Your task to perform on an android device: I liked this product so let me add it to my shopping cart for future reference.
Image 0: 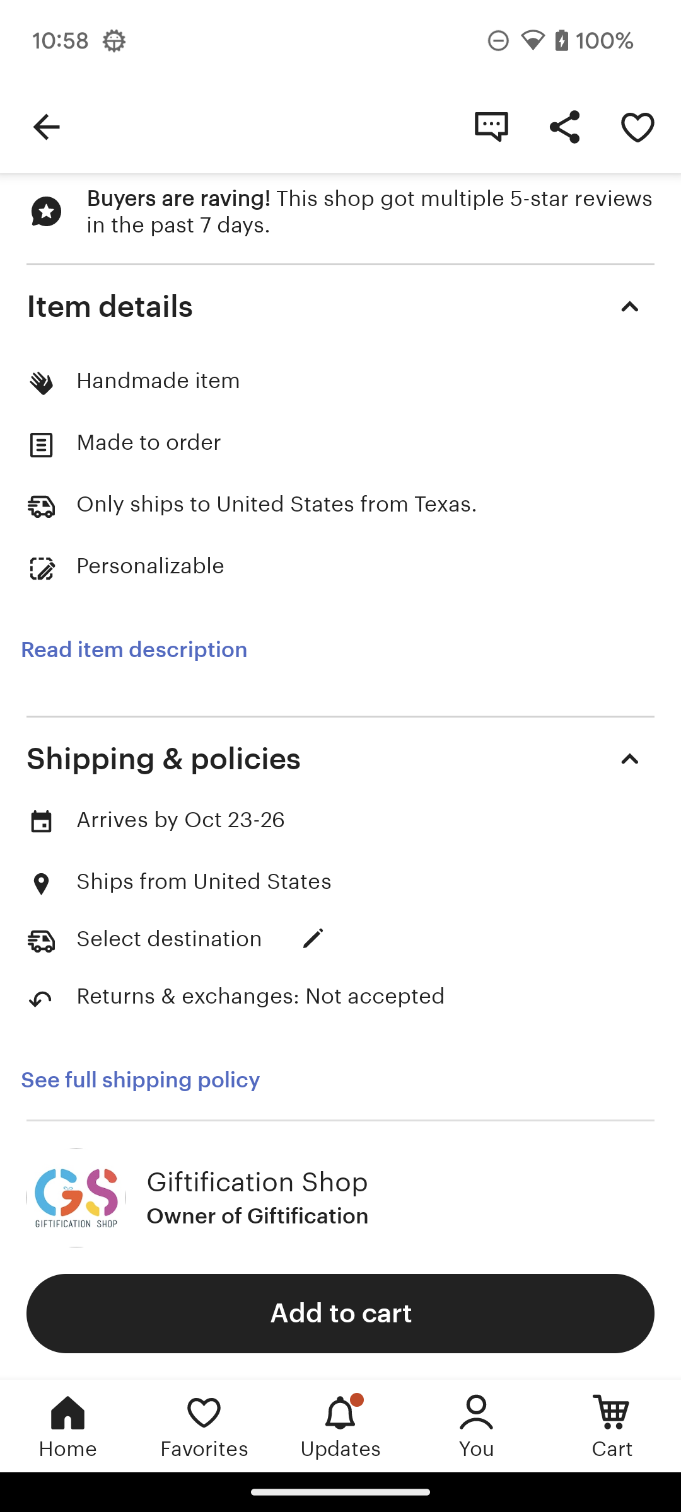
Click on add to cart button on the bottom of the screen.
Step 0: click (340, 1313)
Image 1: 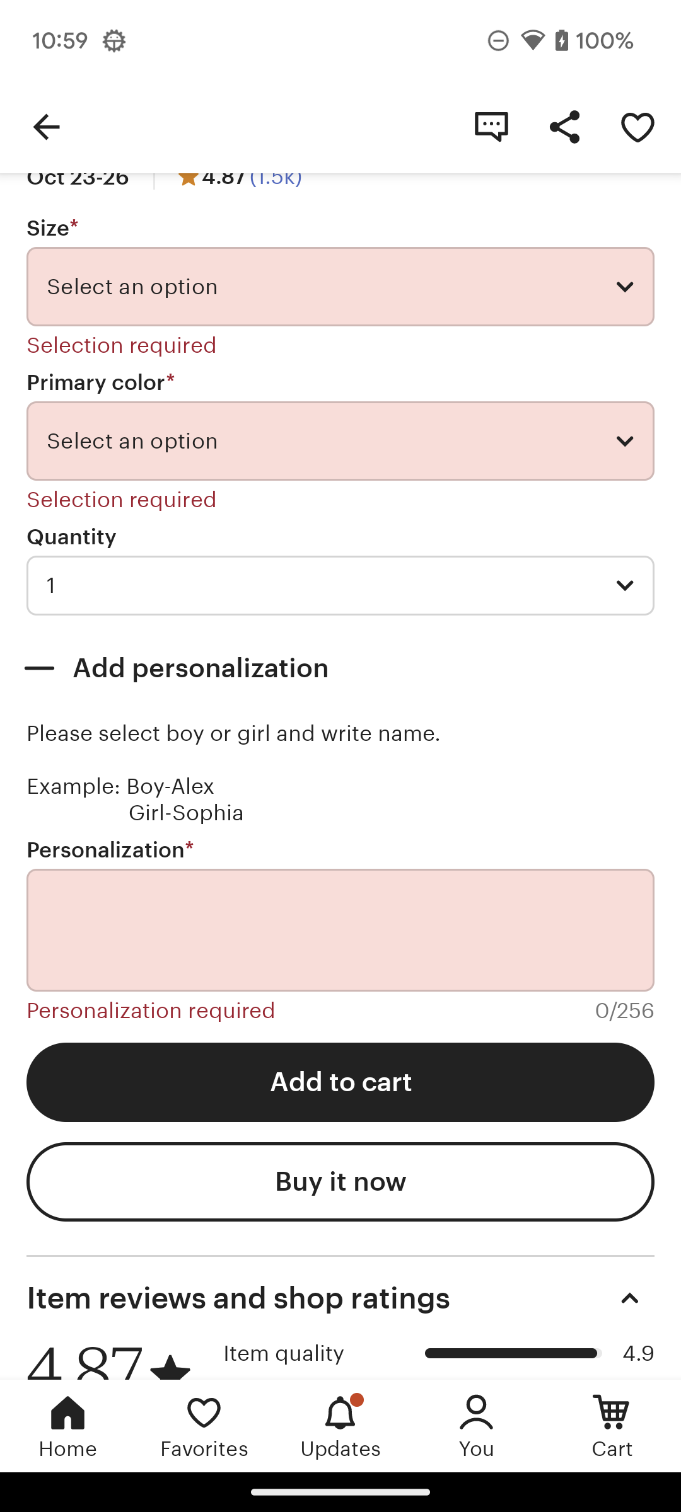
Click on size button.
Step 1: click (340, 286)
Image 3: 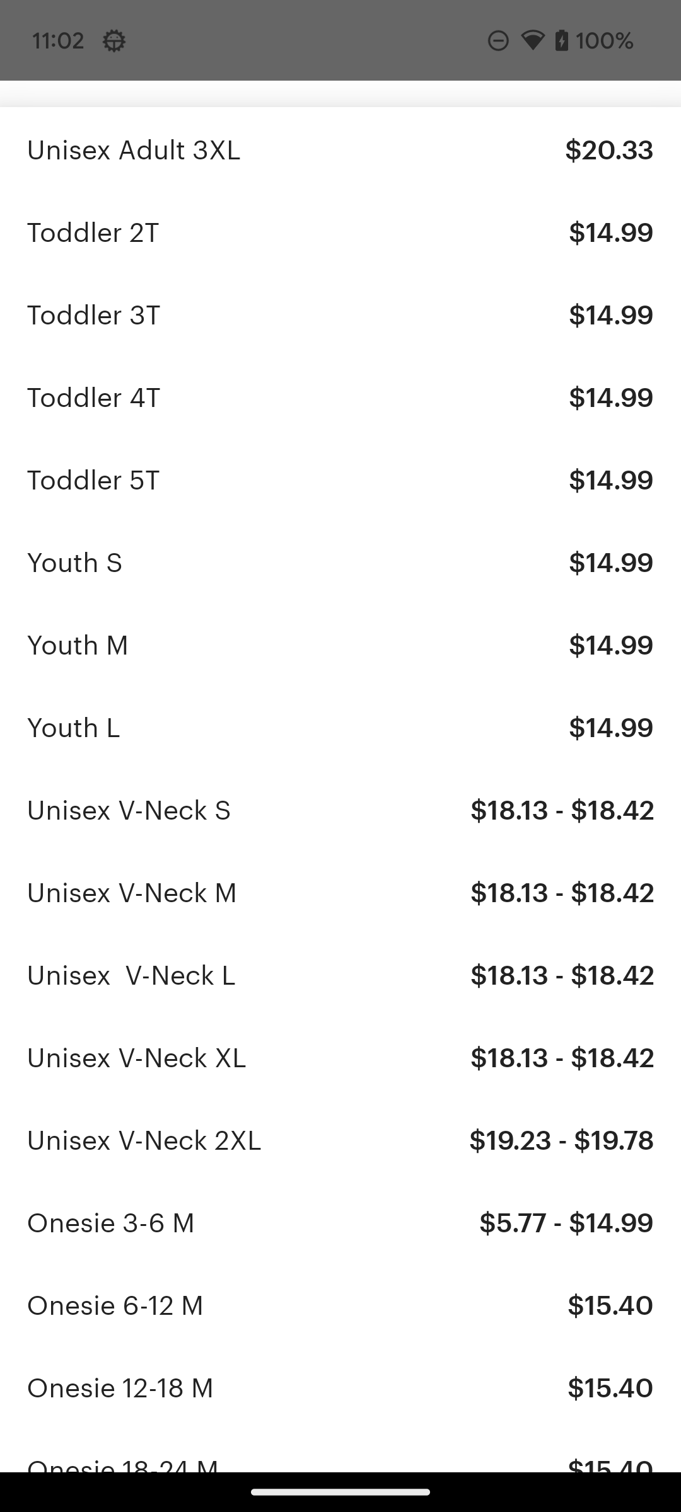
Scroll up to view more sizes.
Step 3: scroll down
Image 5: 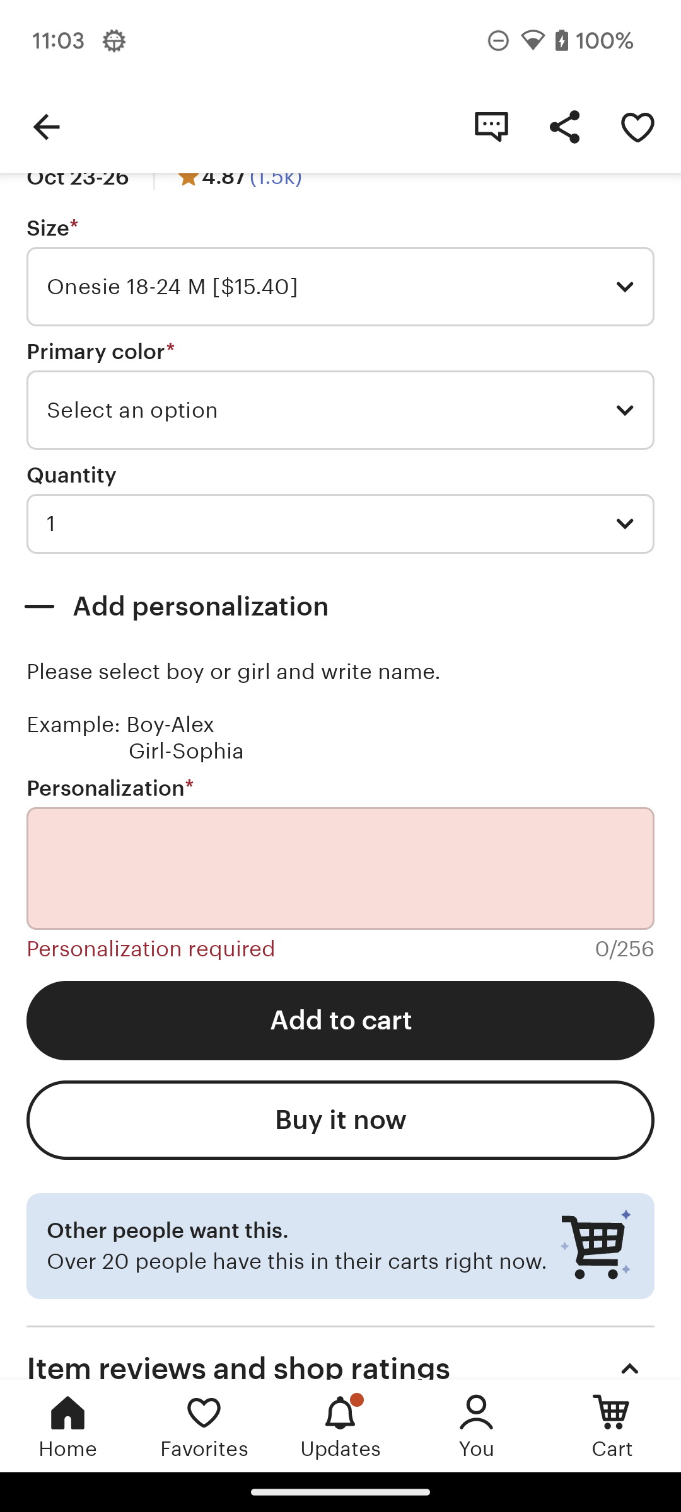
Click on primary color selection option.
Step 5: click (340, 410)
Image 6: 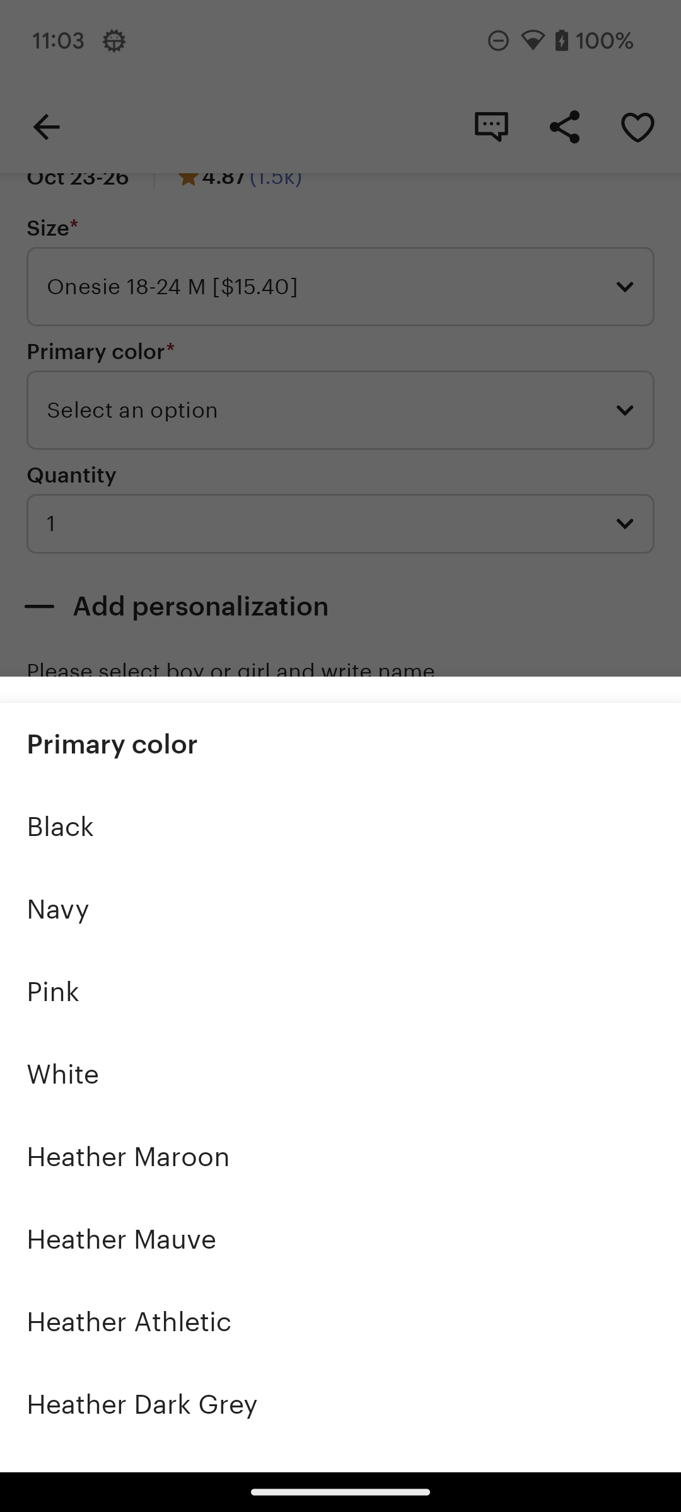
Click on White to select it.
Step 6: click (340, 1074)
Image 7: 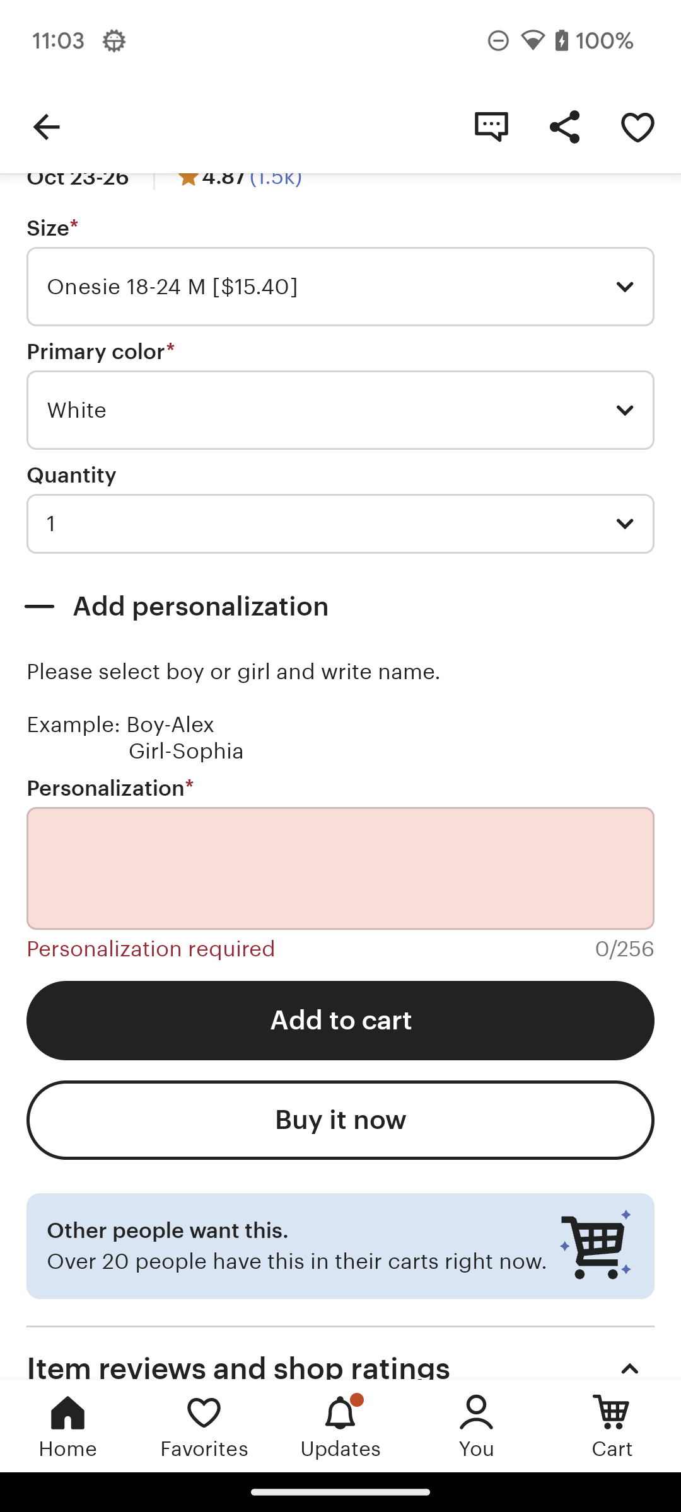
Click on Personalization option's text box.
Step 7: click (340, 868)
Image 8: 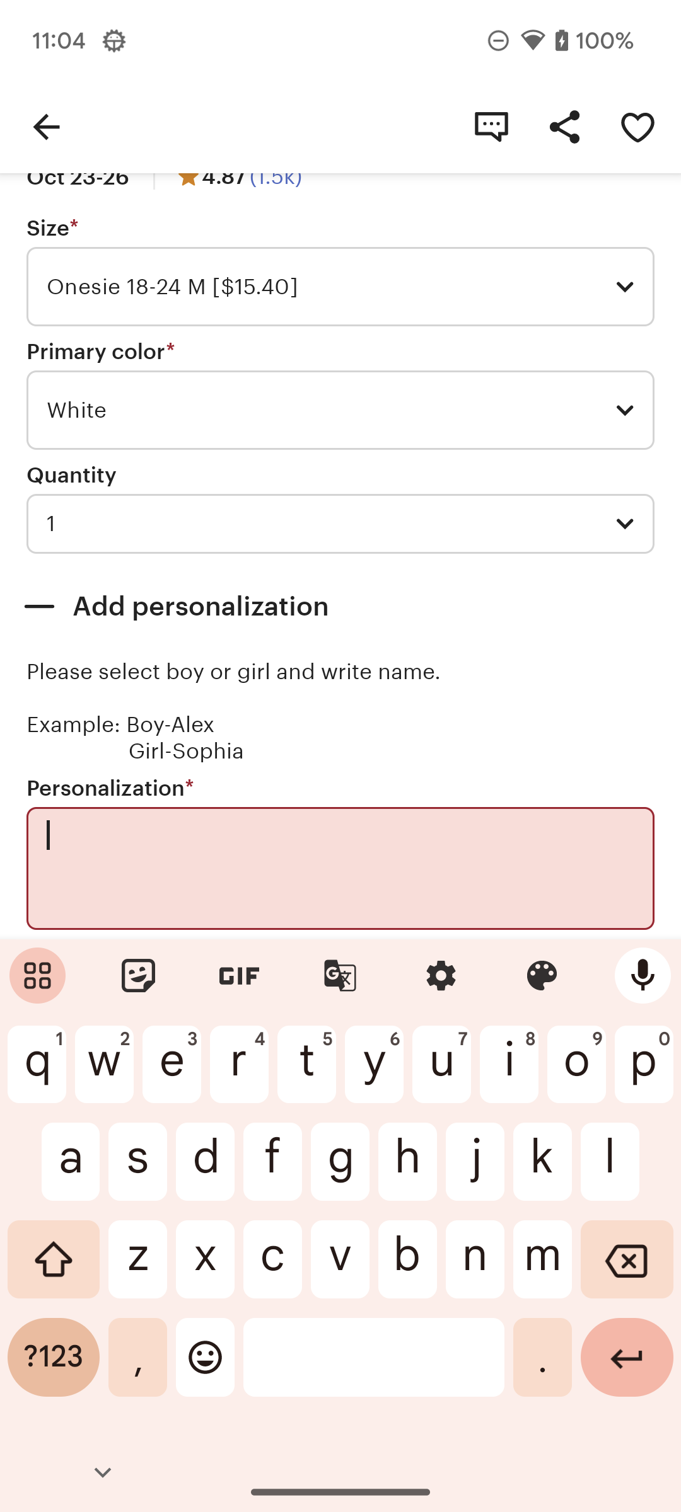
Type Dad Love's you.
Step 8: type "Dad Love's You."
Image 9: 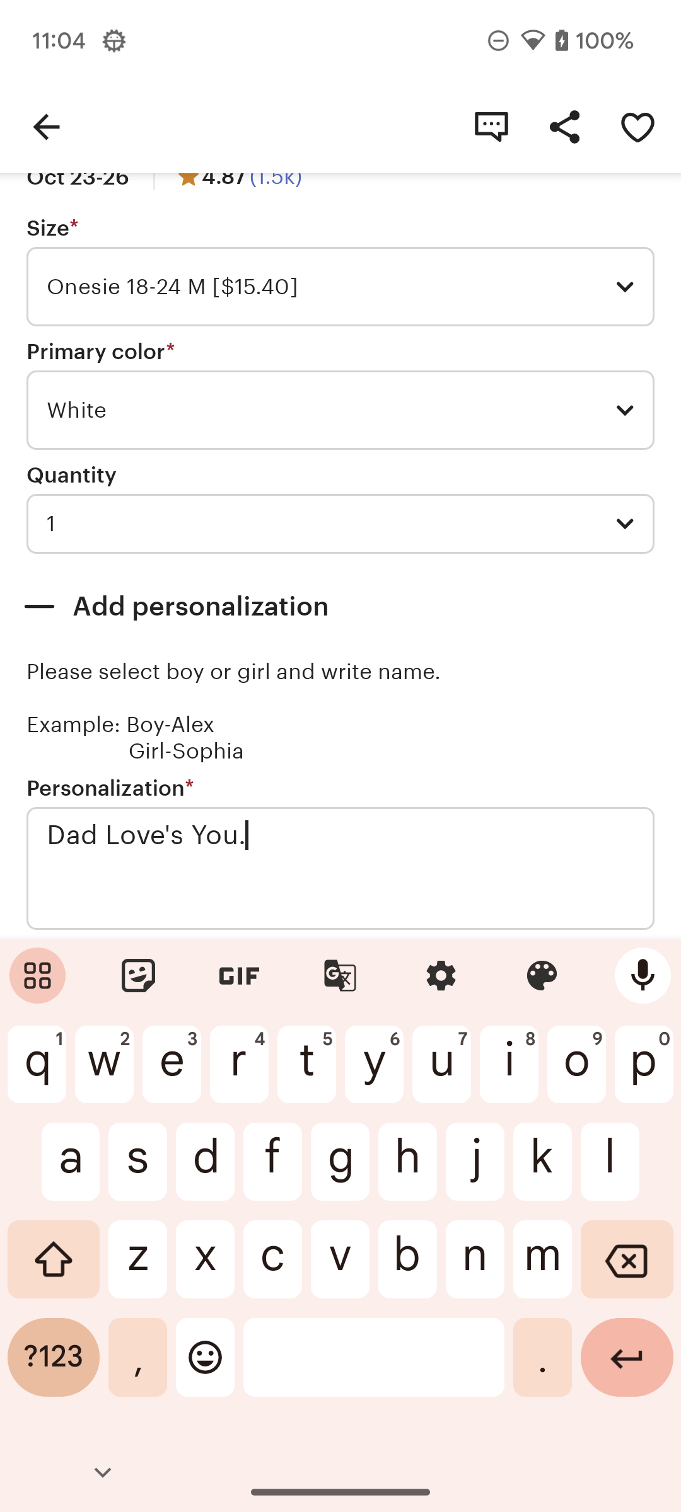
Click on enter button on the keyboard.
Step 9: click (627, 1367)
Image 10: 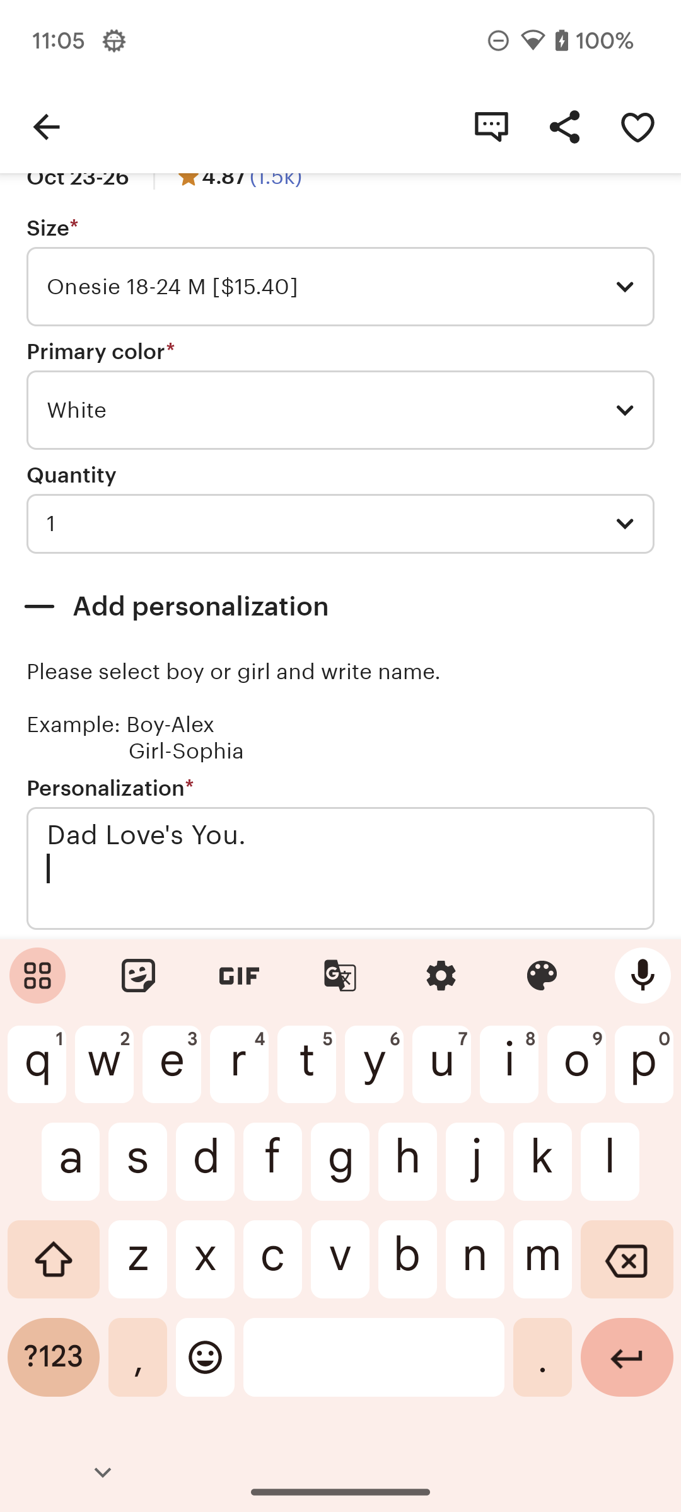
Type Mom loves you as well.
Step 10: type "Mom loves you as well."
Image 11: 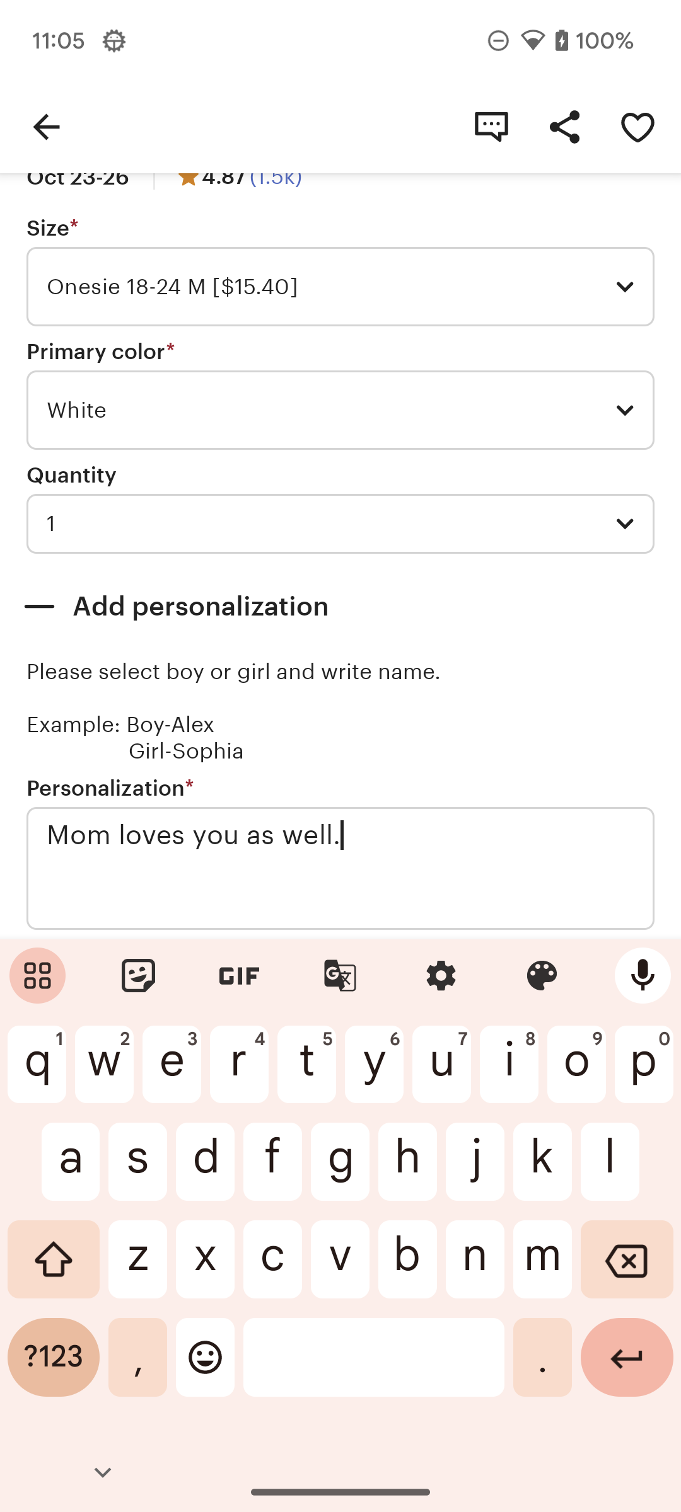
Scroll up to get add it to cart option.
Step 11: scroll down
Image 12: 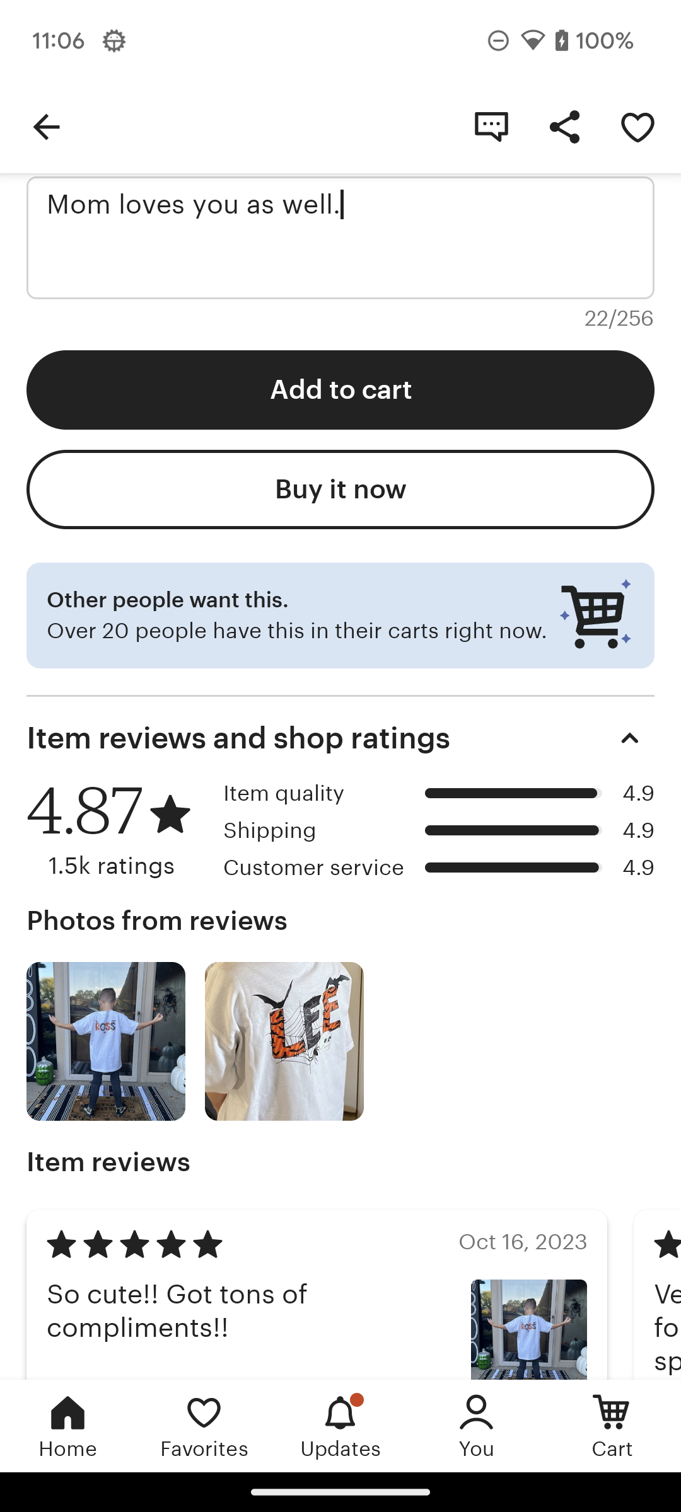
Click on add to cart button.
Step 12: click (340, 389)